Your task to perform on an android device: Open the 7Z app & zip the Doc X file in the Downloads folder
Image 0: 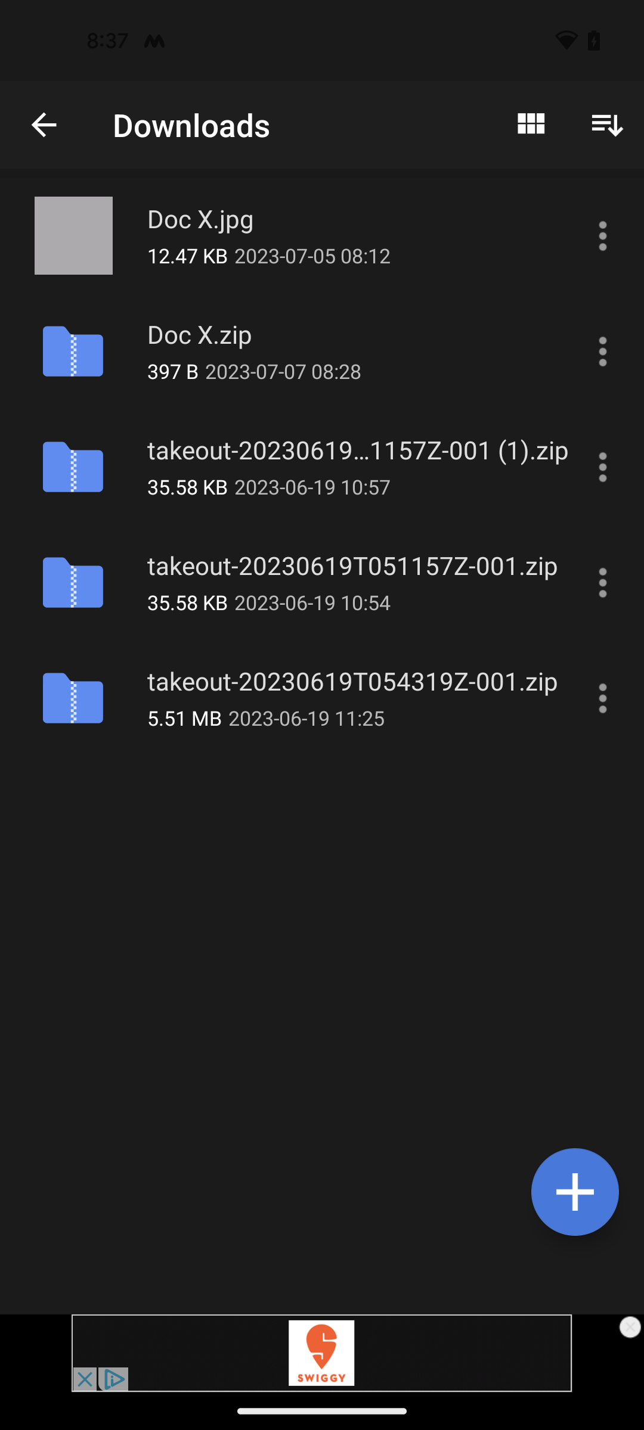
open the 7Z app
Step 0: open app "7Z"
Image 2: 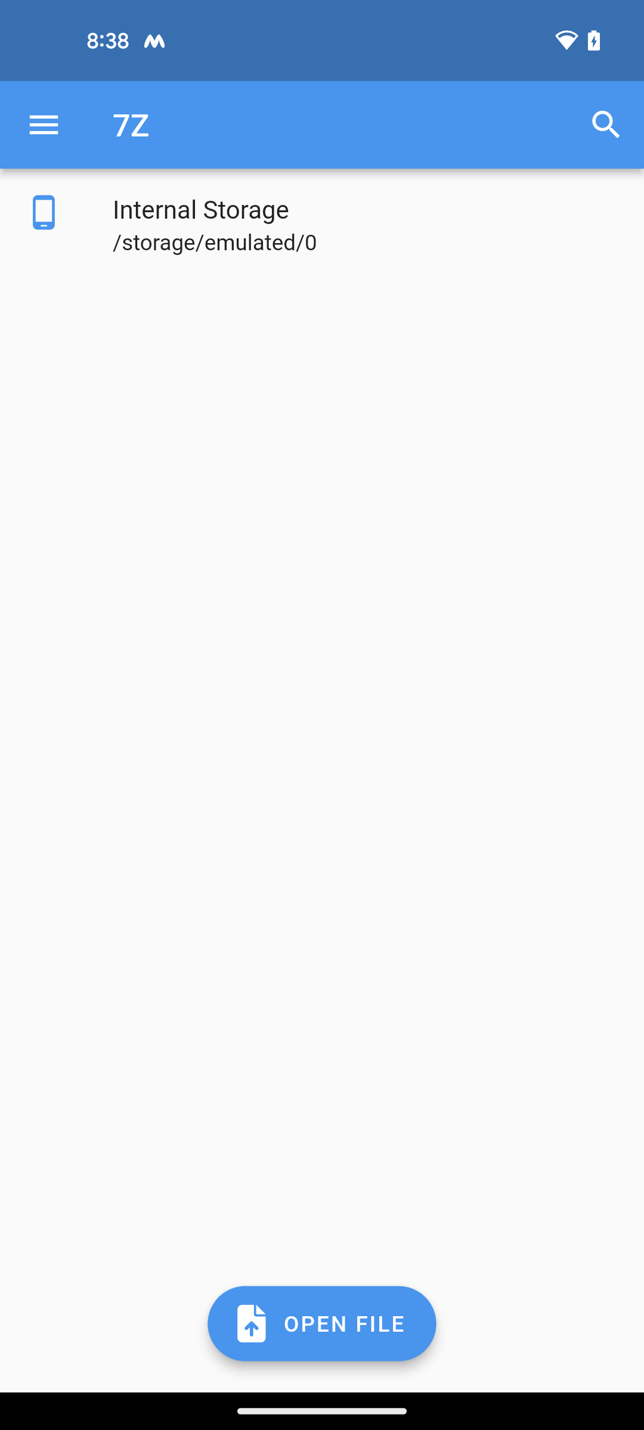
click on Internal Storage
Step 2: click (322, 225)
Image 3: 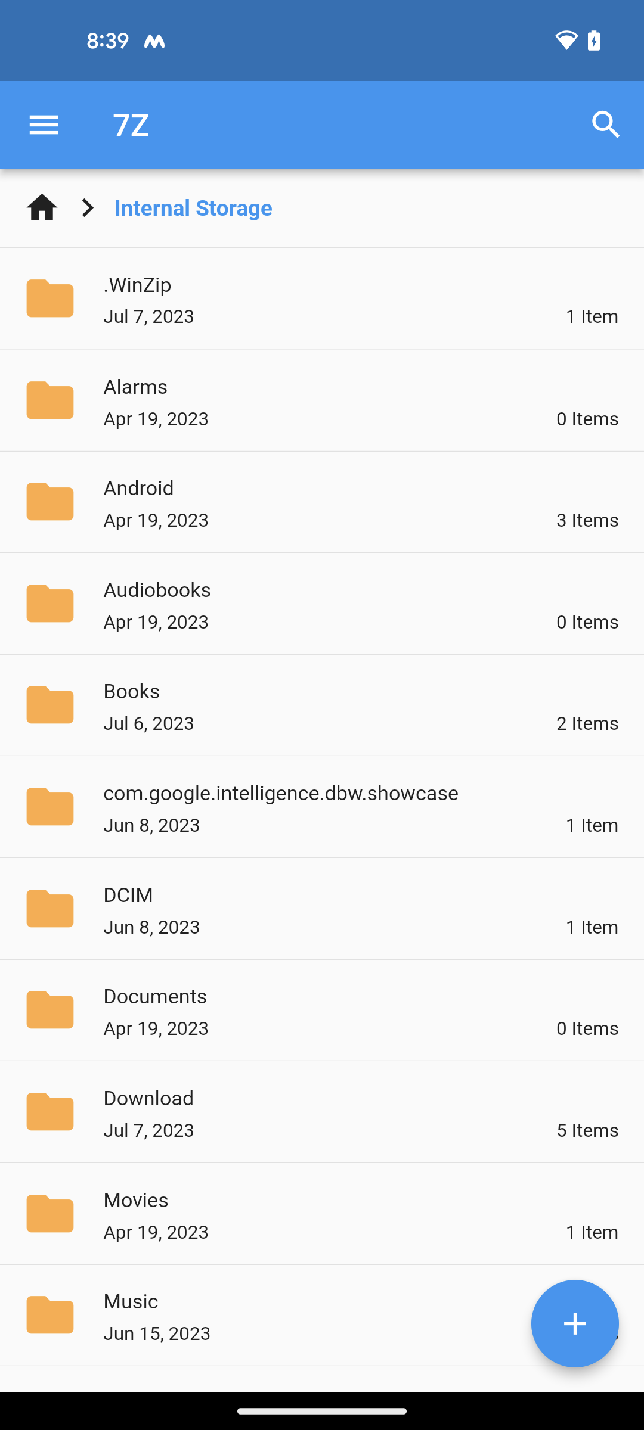
click to open the Download folder
Step 3: click (322, 1112)
Image 4: 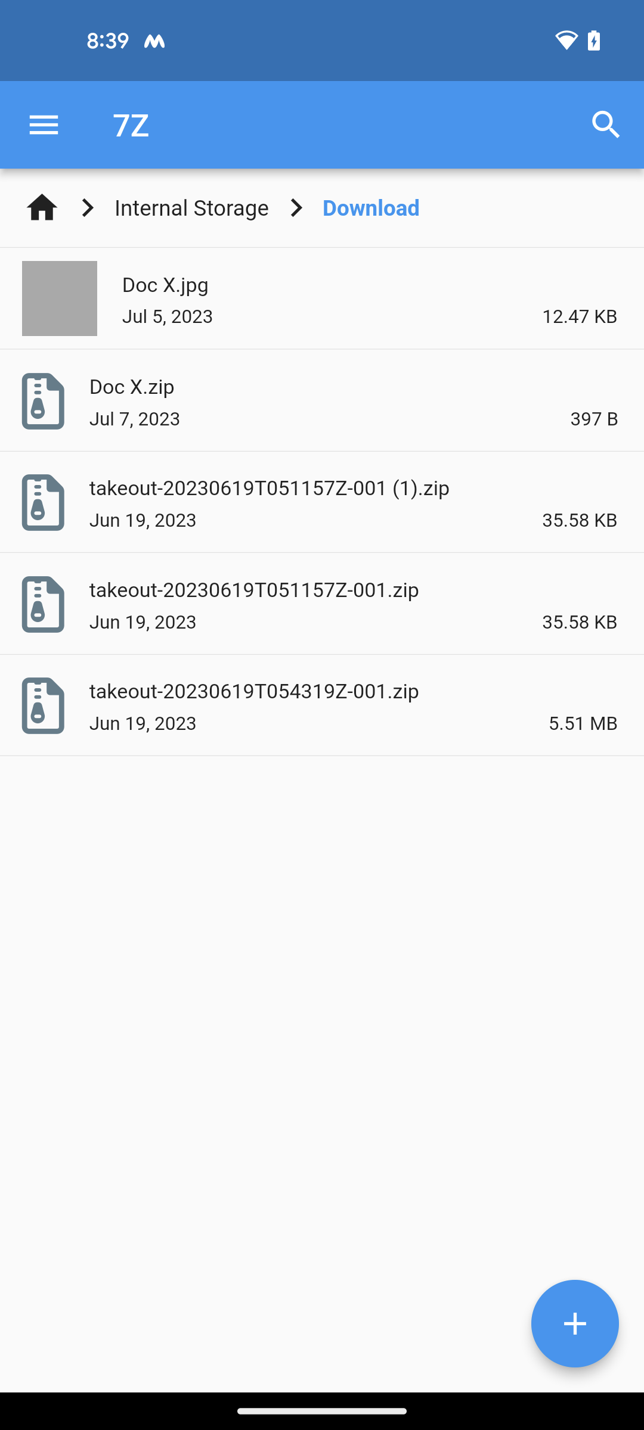
click to open the Doc X file at the top
Step 4: click (322, 299)
Image 5: 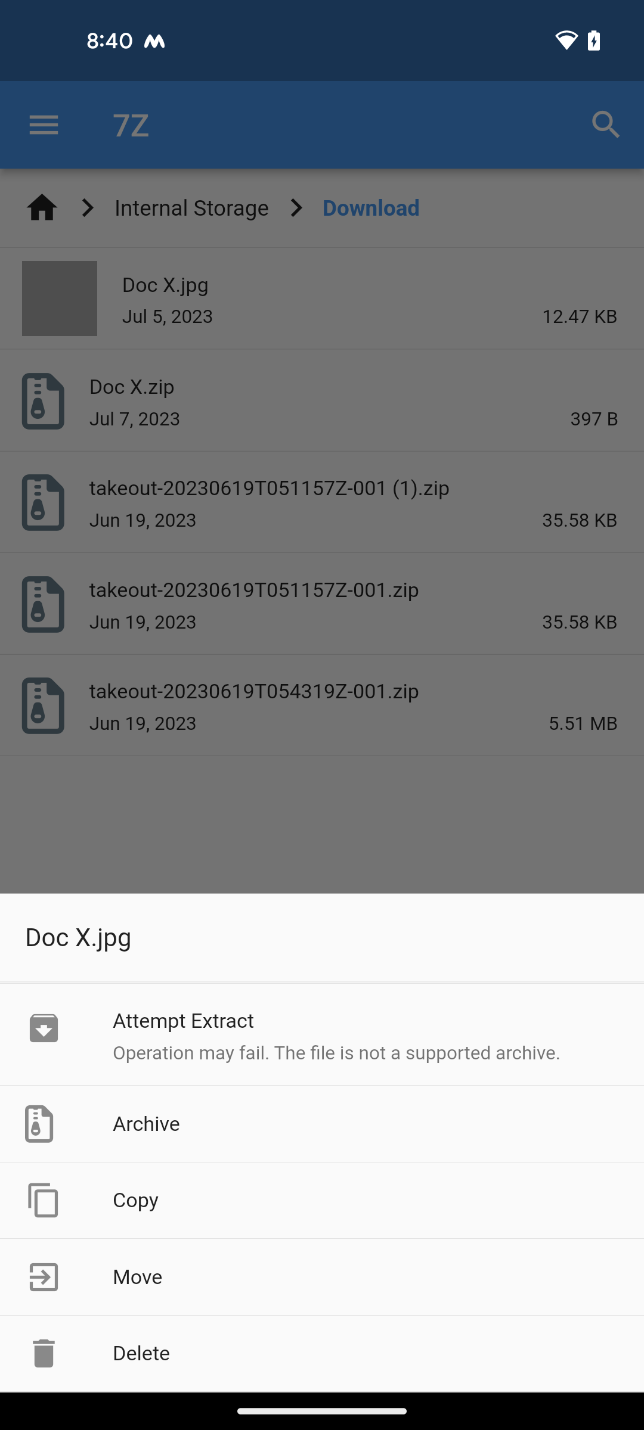
select the option Archive
Step 5: click (322, 1123)
Image 6: 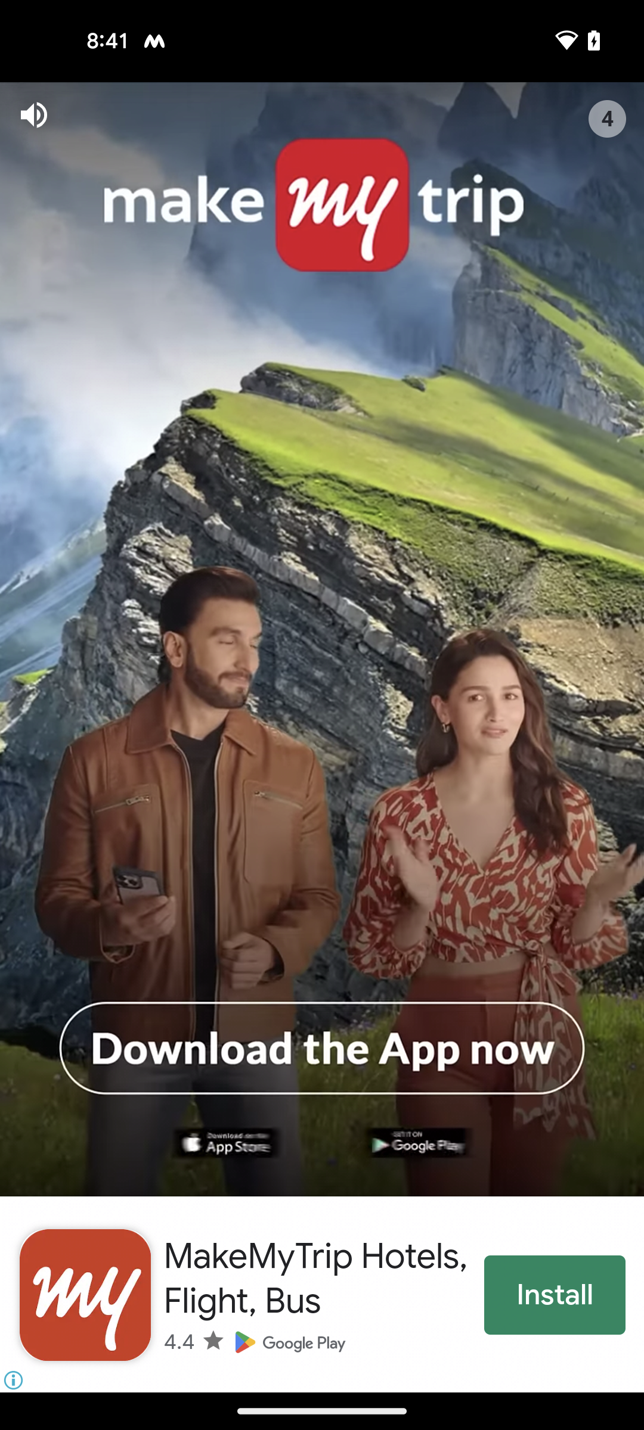
select the option Archive
Step 6: wait
Image 7: 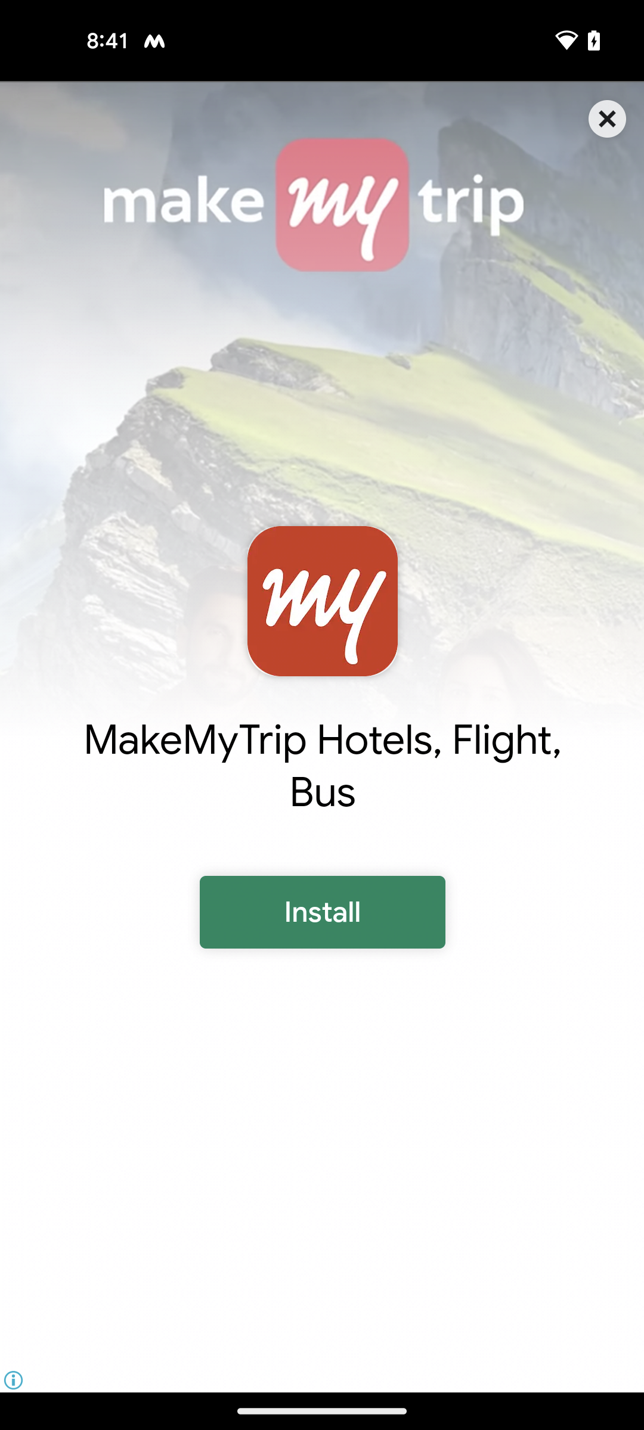
click on cross button at the top right corner of the screen to skip the ad
Step 7: click (608, 112)
Image 8: 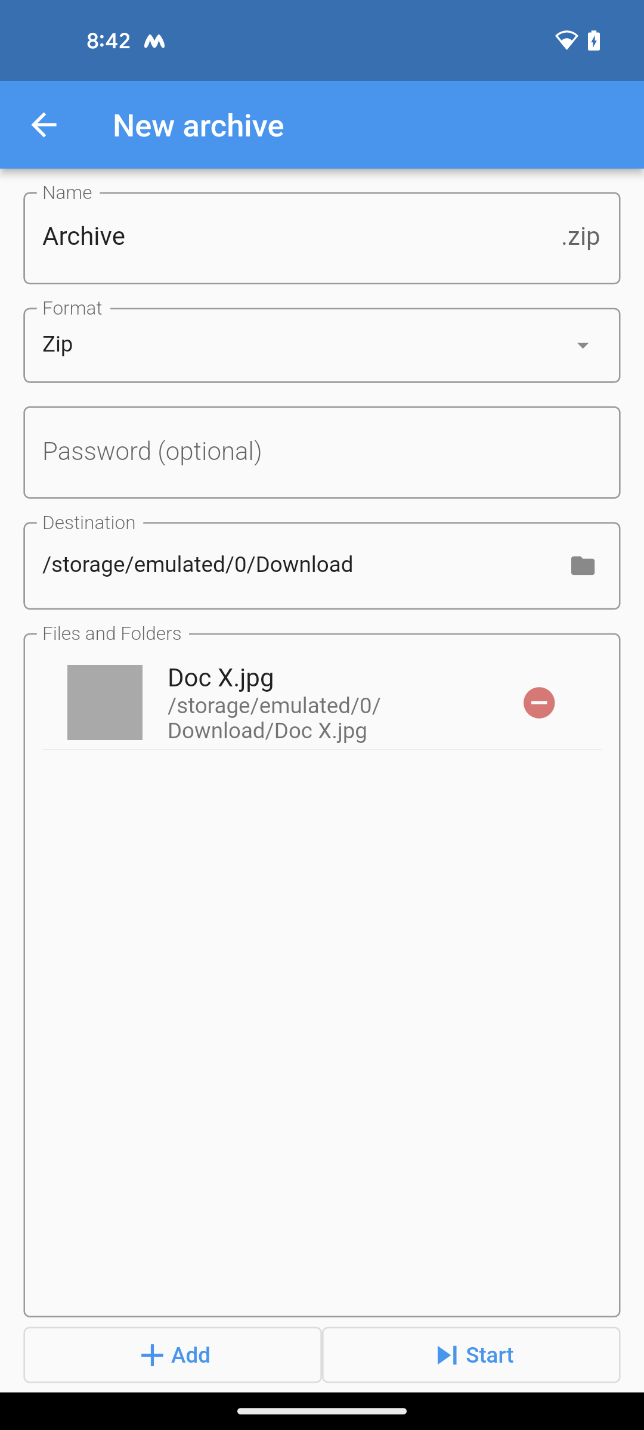
click on the Start button at the bottom right corner of the screen
Step 8: click (471, 1354)
Image 9: 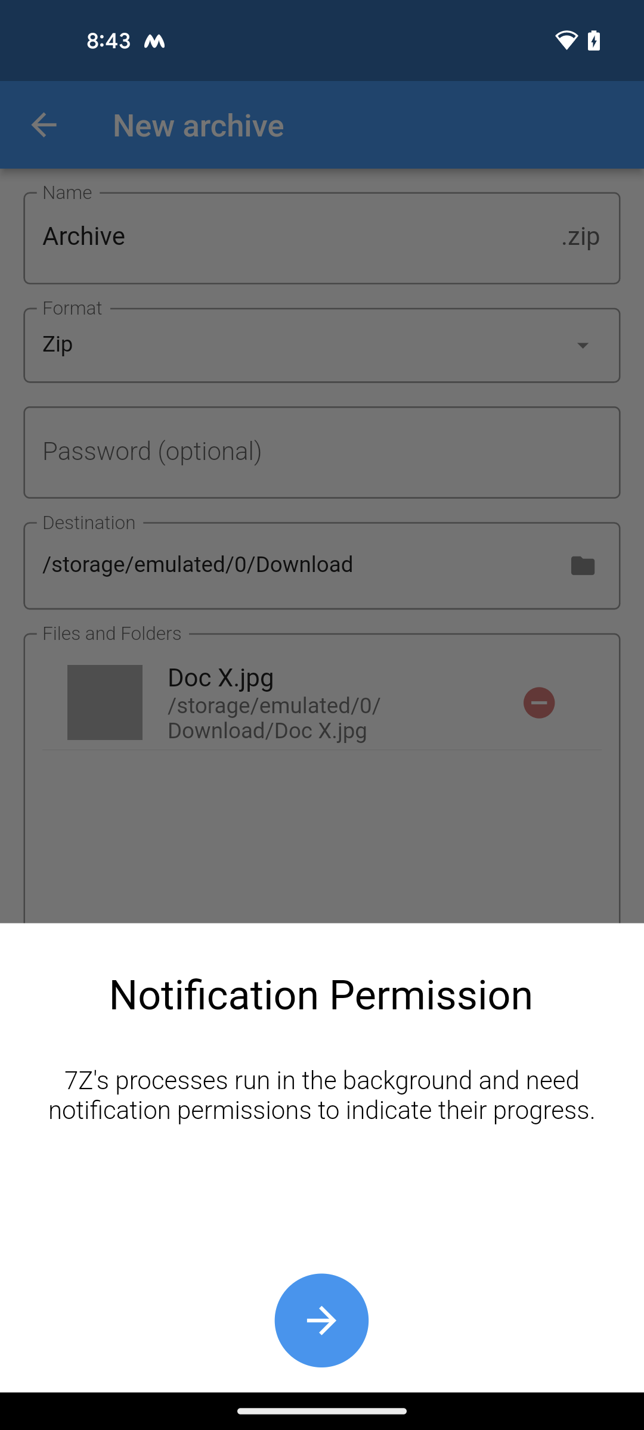
click on Go arrow icon at the bottom of the screen
Step 9: click (341, 1314)
Image 10: 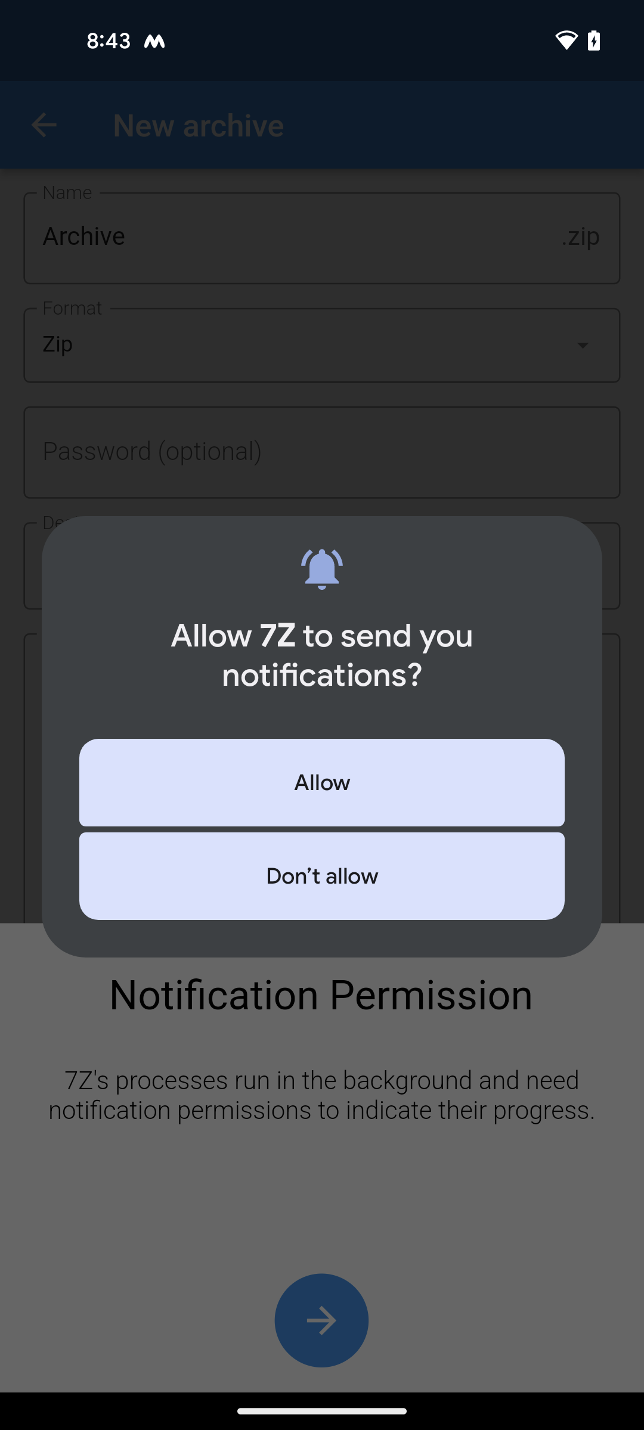
click on Allow
Step 10: click (322, 782)
Image 11: 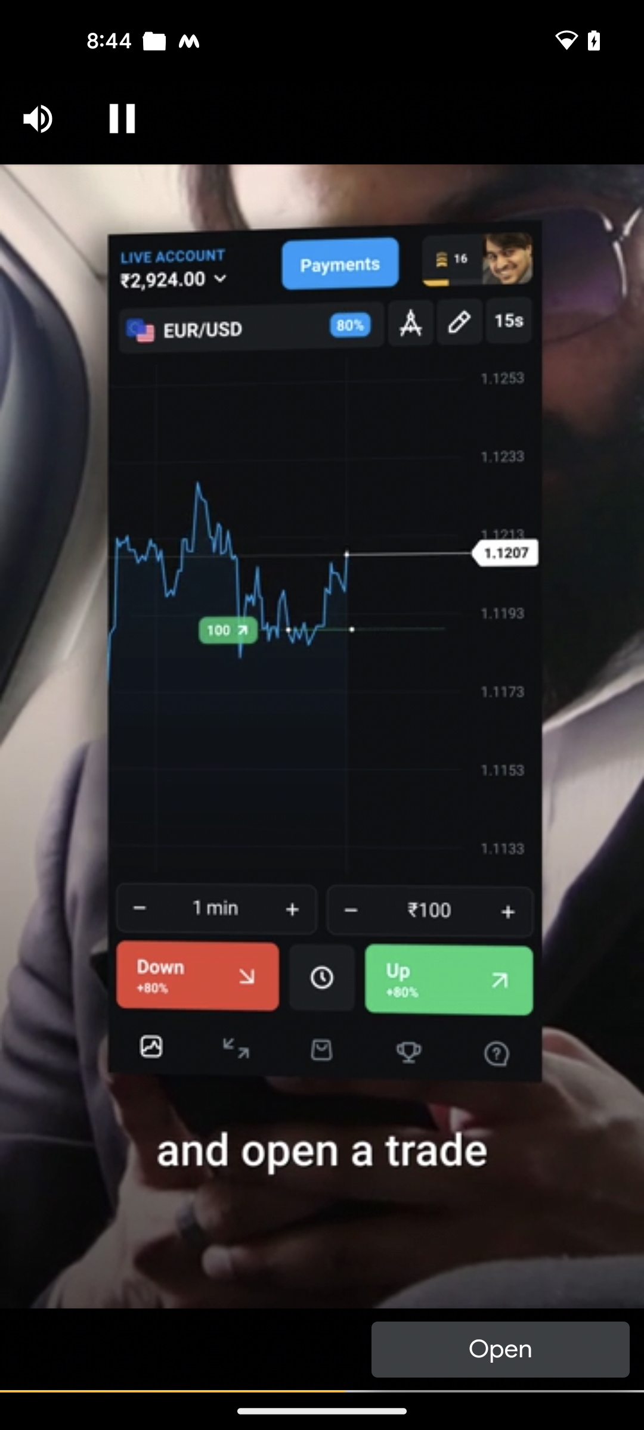
click on Allow
Step 11: wait
Image 12: 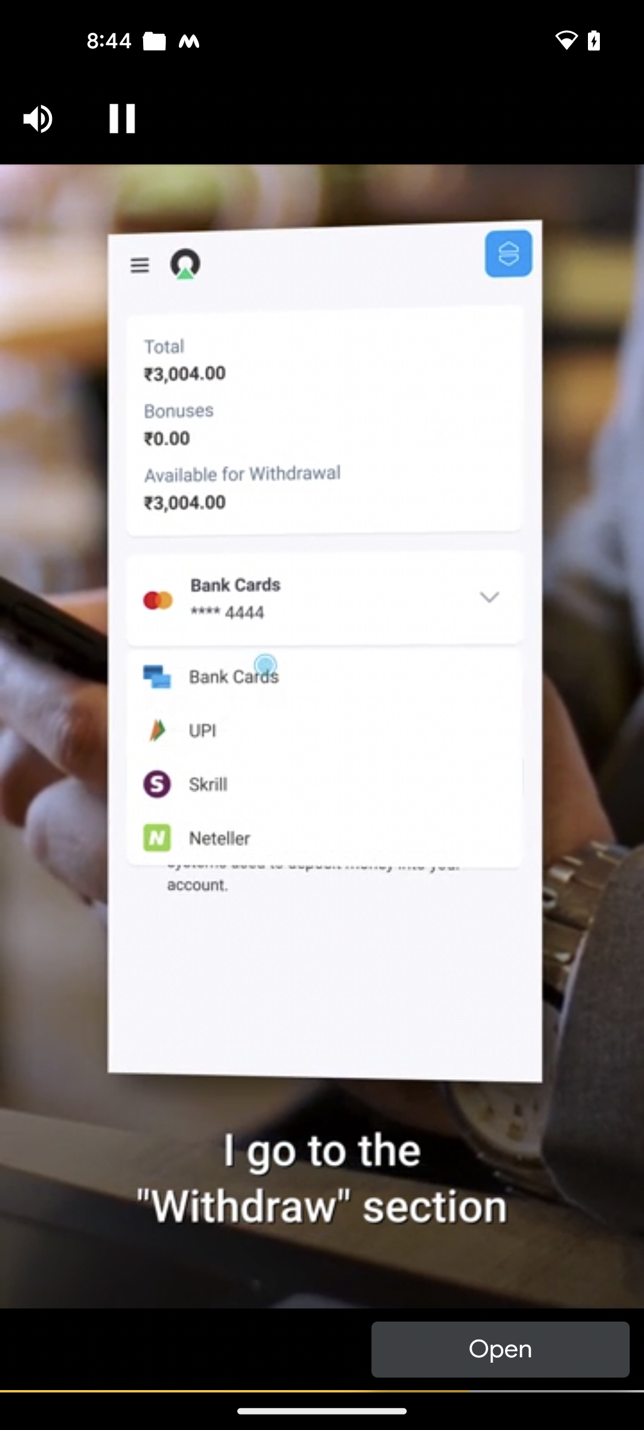
click on Allow
Step 12: wait